Your task to perform on an android device: Open Microsoft word app and write a letter to the manager of globallogic regarding salary negotiation
Image 0: 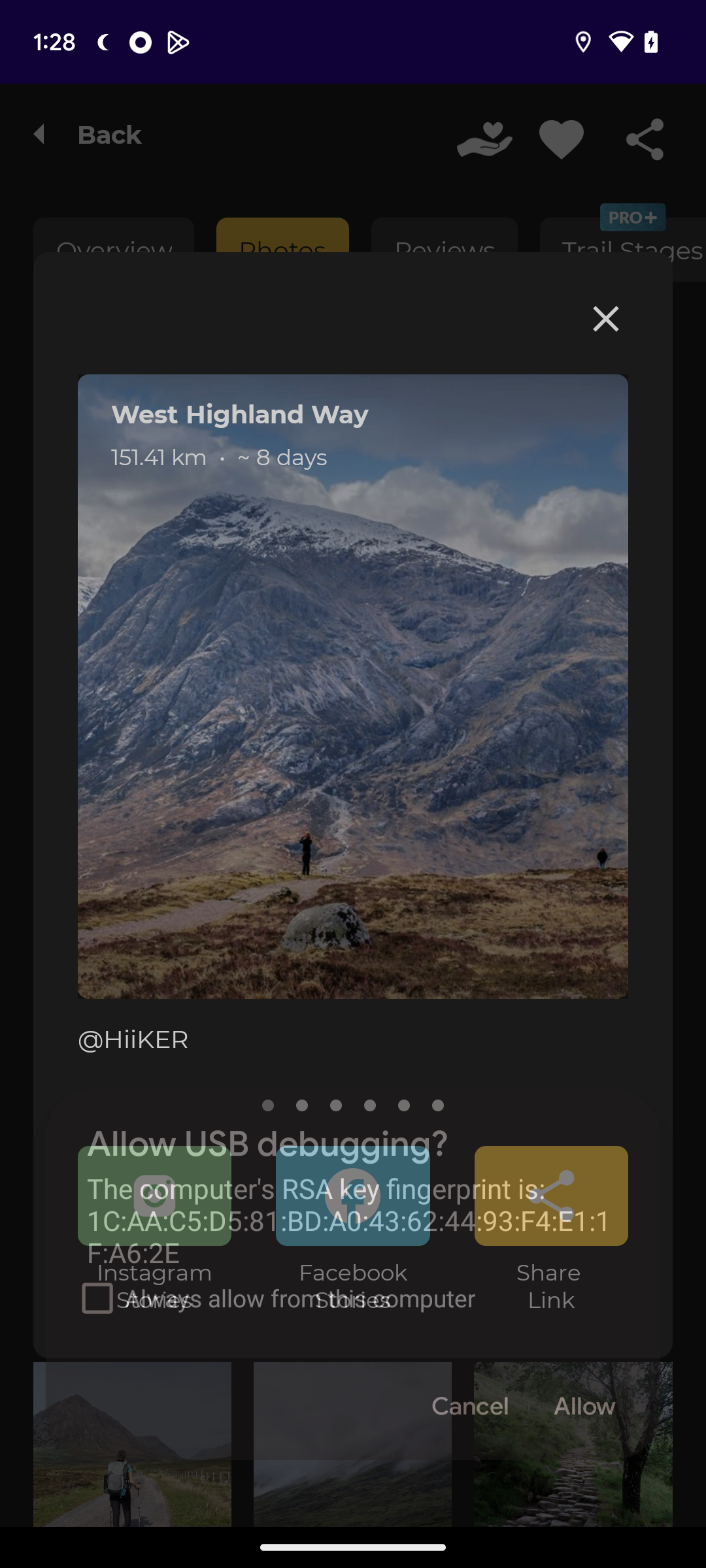
open Google Docs app
Step 0: open app "Docs"
Image 1: 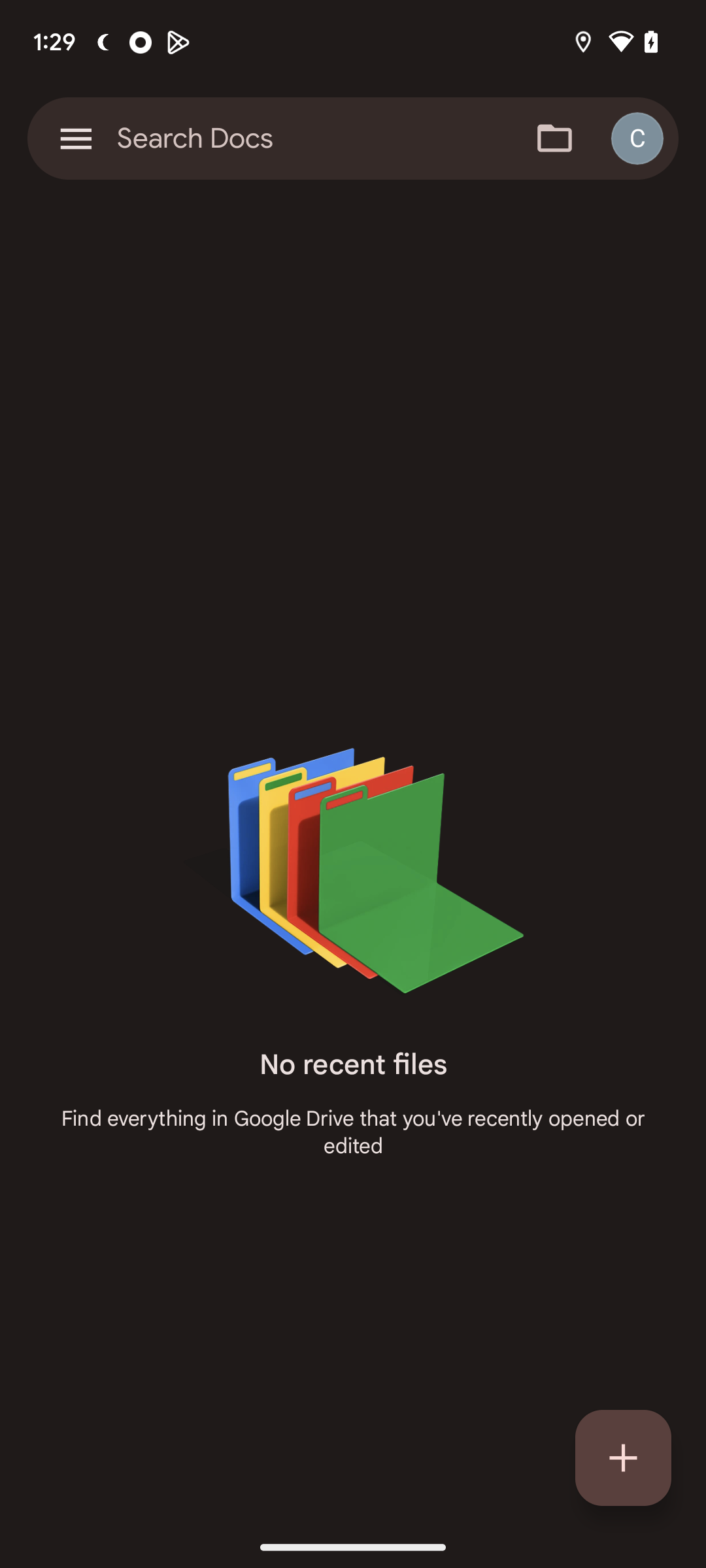
click on the plus icon at the bottom right corner of the screen
Step 1: click (623, 1458)
Image 2: 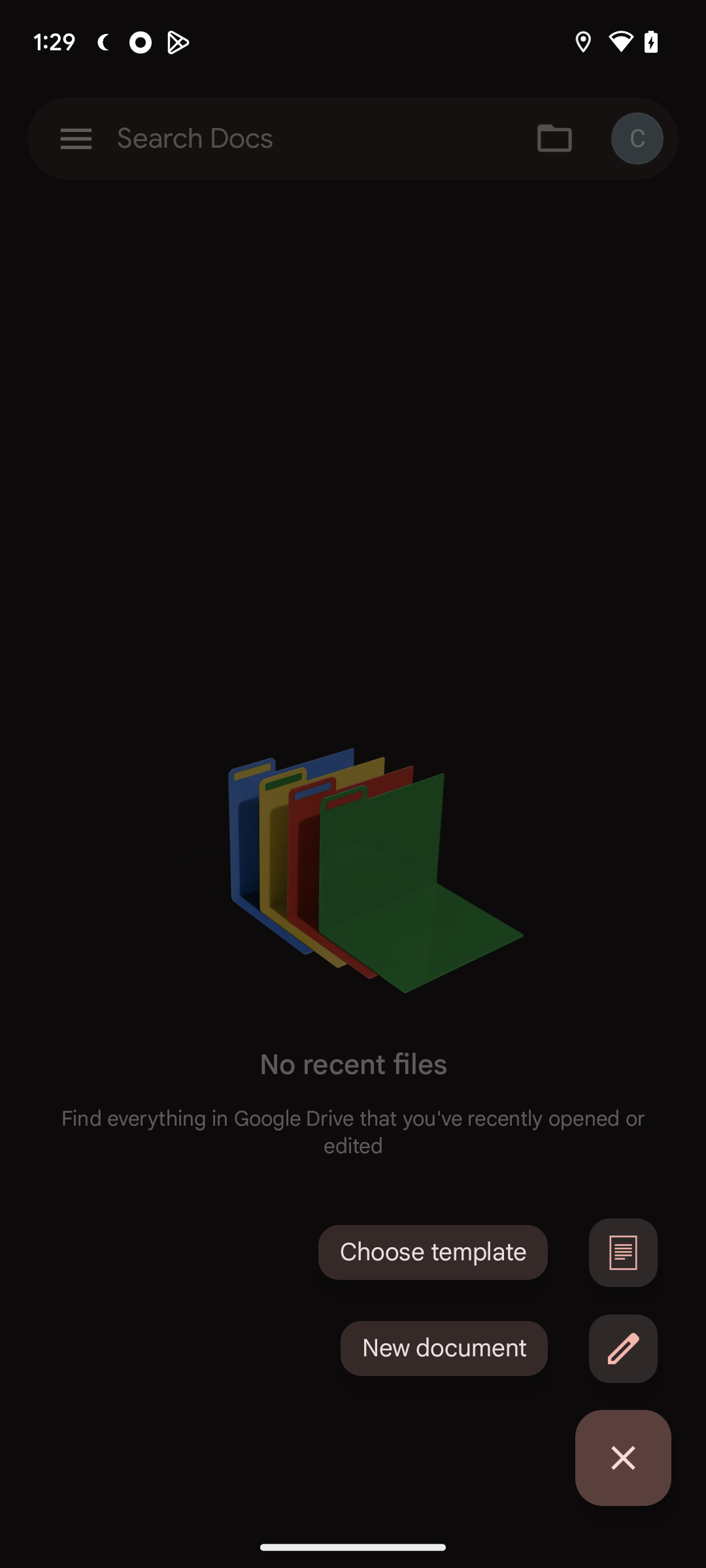
click on new document option
Step 2: click (444, 1348)
Image 3: 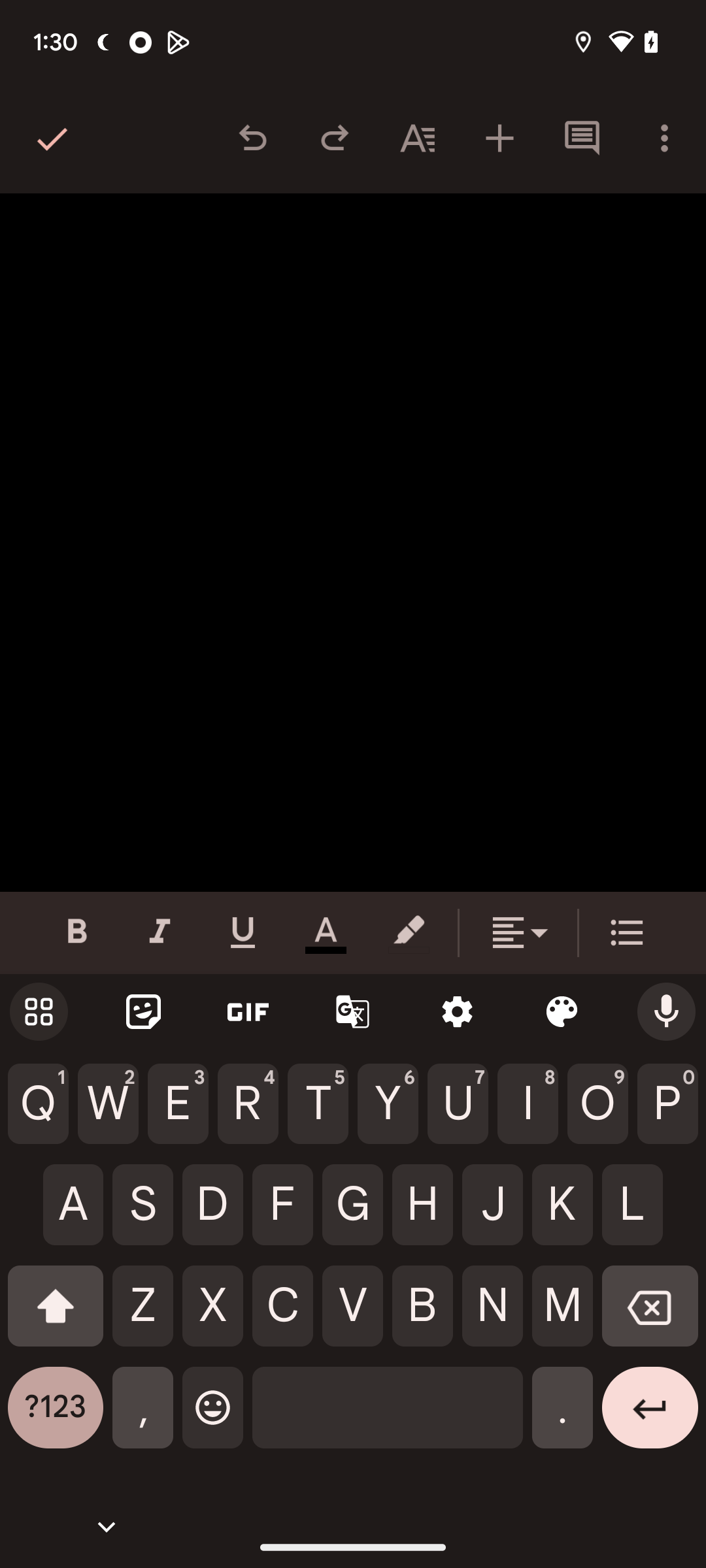
enter To, the Manager Globallogic , Gawal pahri gurgaoun
Step 3: type "To, the Manager Globallogic , Gawal pahri gurgaoun""
Image 4: 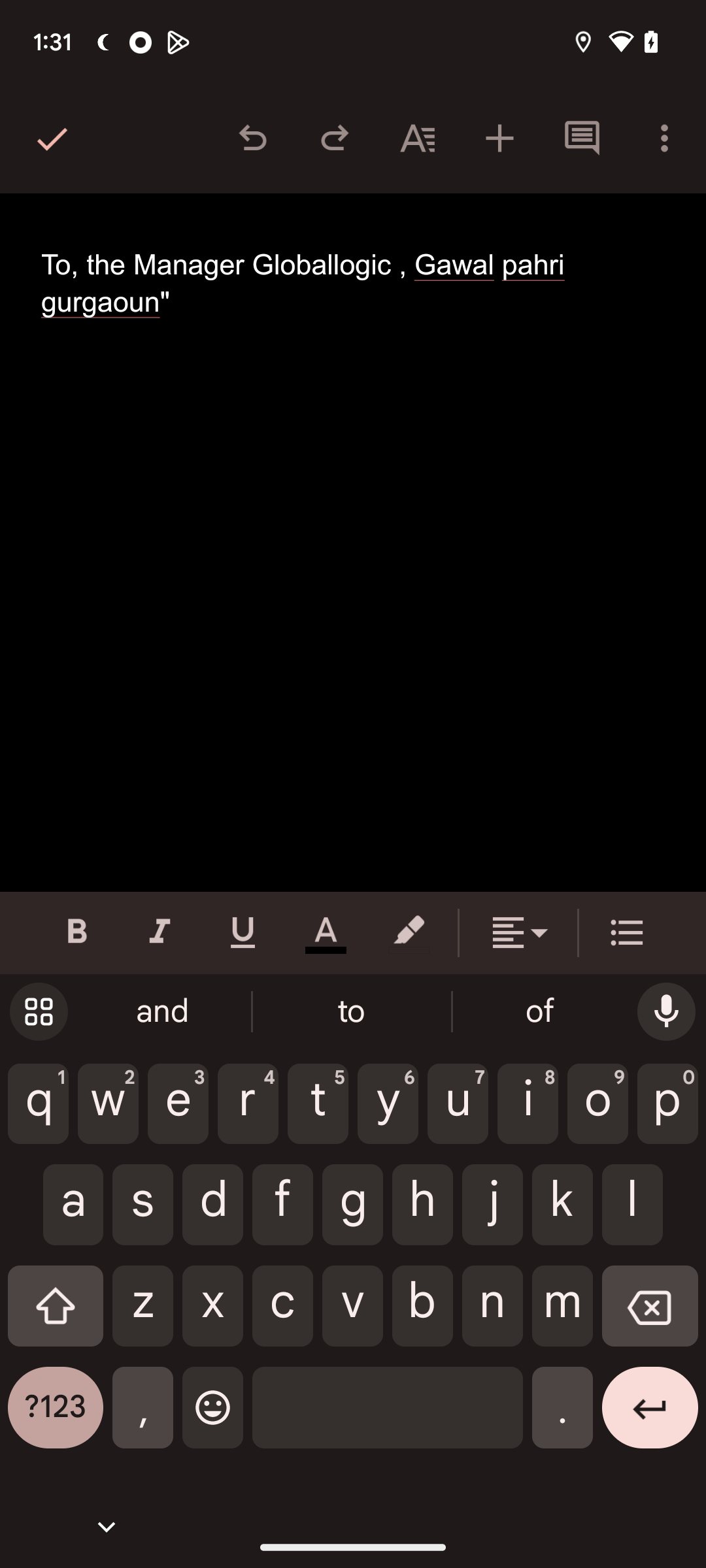
enter To, the Manager Globallogic , Gawal pahri gurgaoun
Step 4: wait
Image 5: 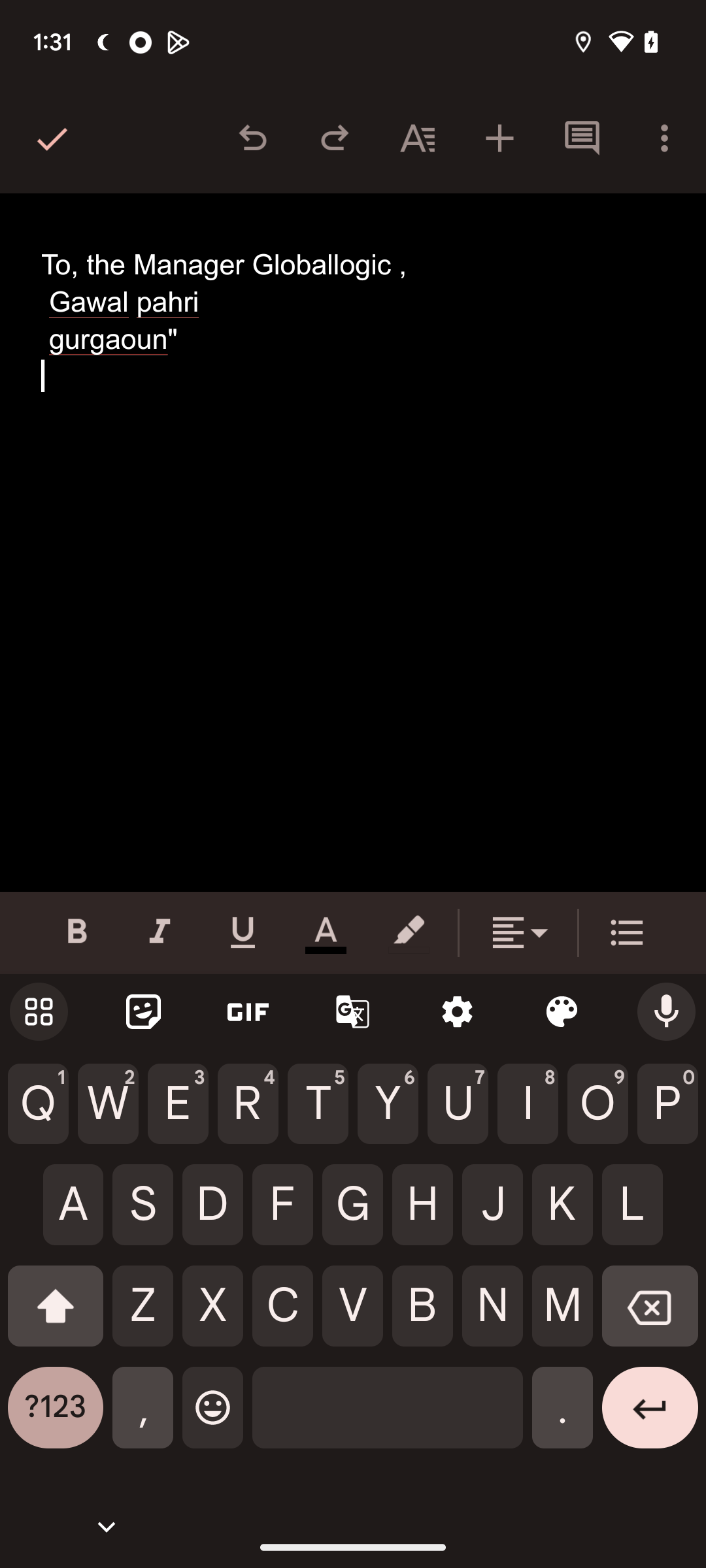
subject - Salary negotiation 
Step 5: type "Salary Negotiation"
Image 6: 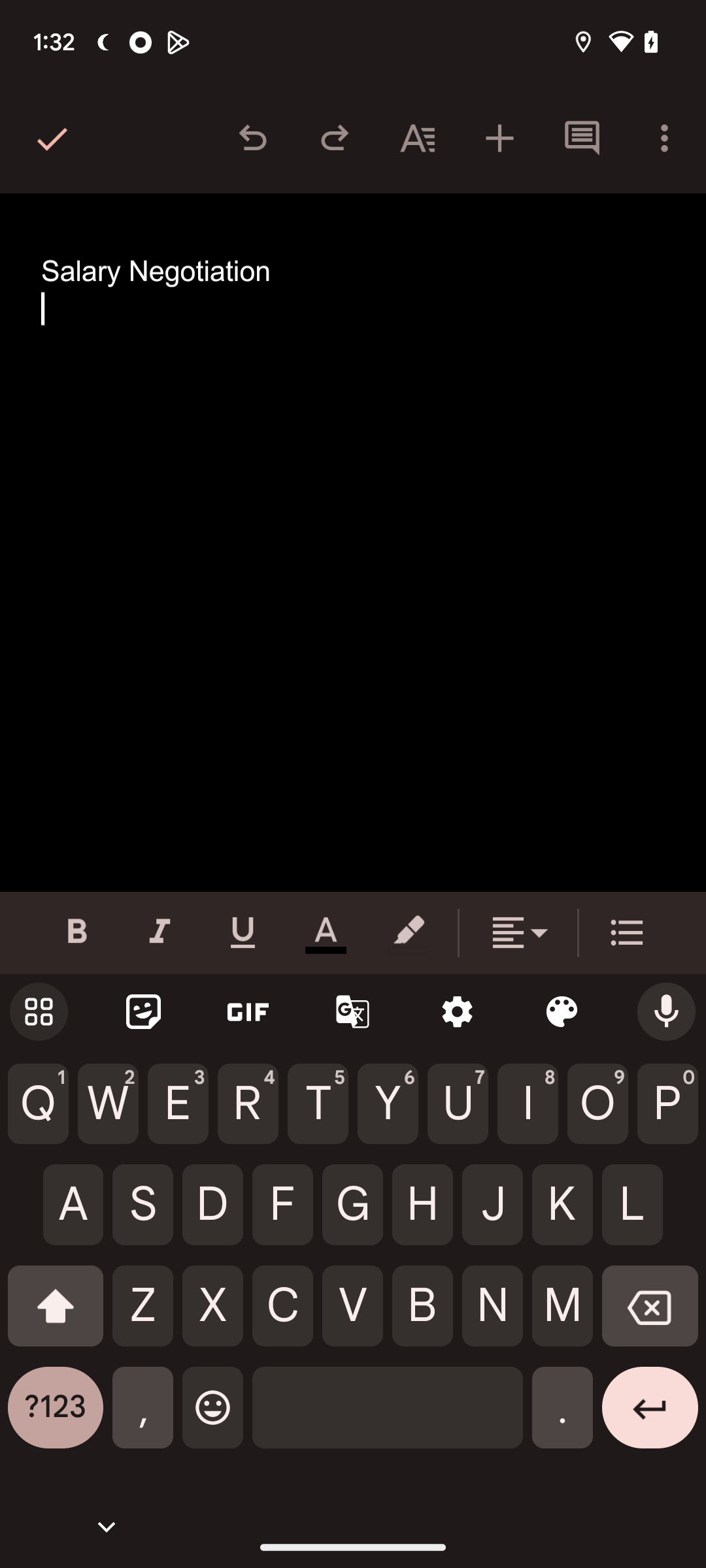
subject - Salary negotiation 
Step 6: wait
Image 7: 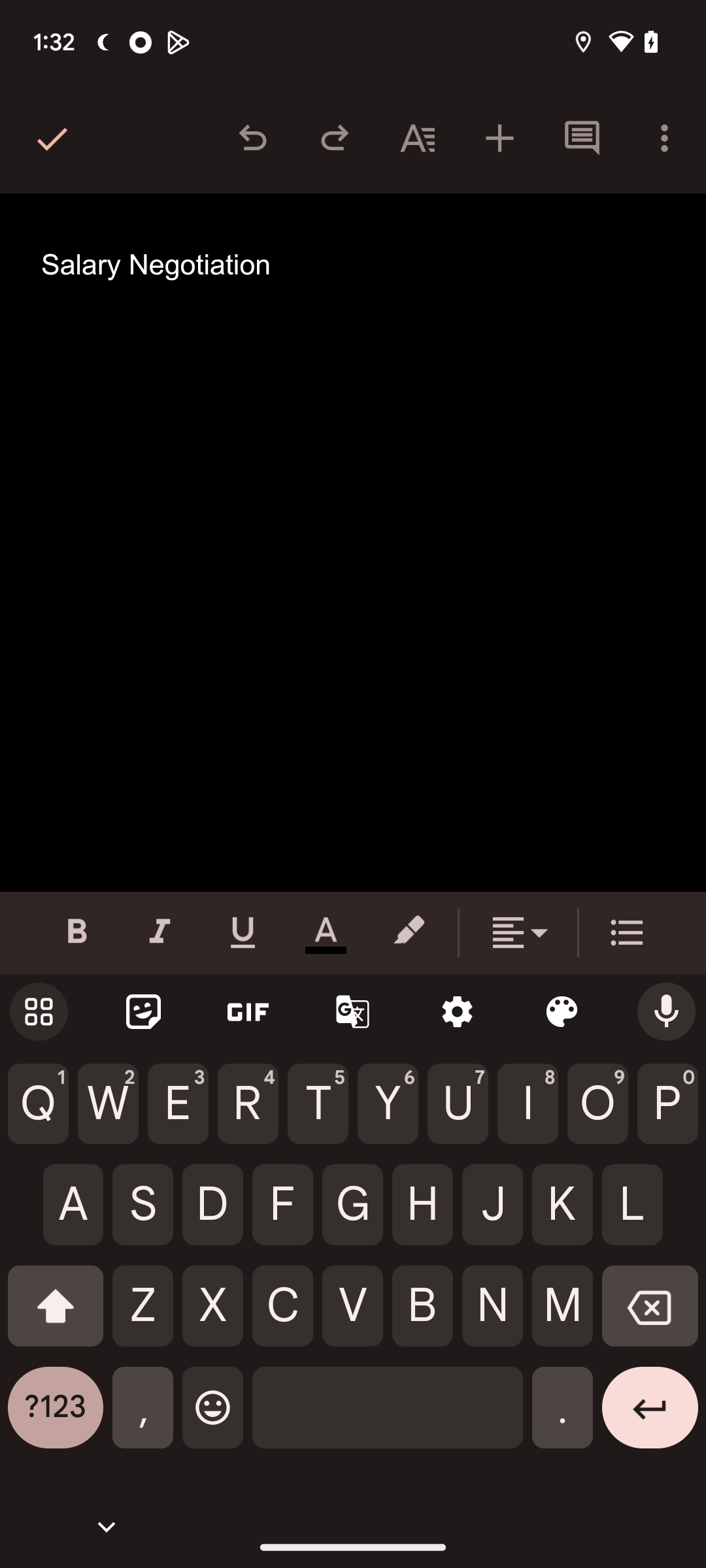
enter I request you to give me a minimum of 22% increment. I would be much obliged if the company could provide me with an increment. I would also like to let you know that I am available for further discussion regarding this. Thanking you in advance for your time and consideration.
Step 7: type "I request you to give me a minimum of 22% increment. I would be much obliged if the company could provide me with an increment. I would also like to let you know that I am available for further discussion regarding this. Thanking you in advance for your time and consideration."